Your task to perform on an android device: My eyes are not feeling comfortable while reading the book so I adjust the brightness in the play books app.
Image 0: 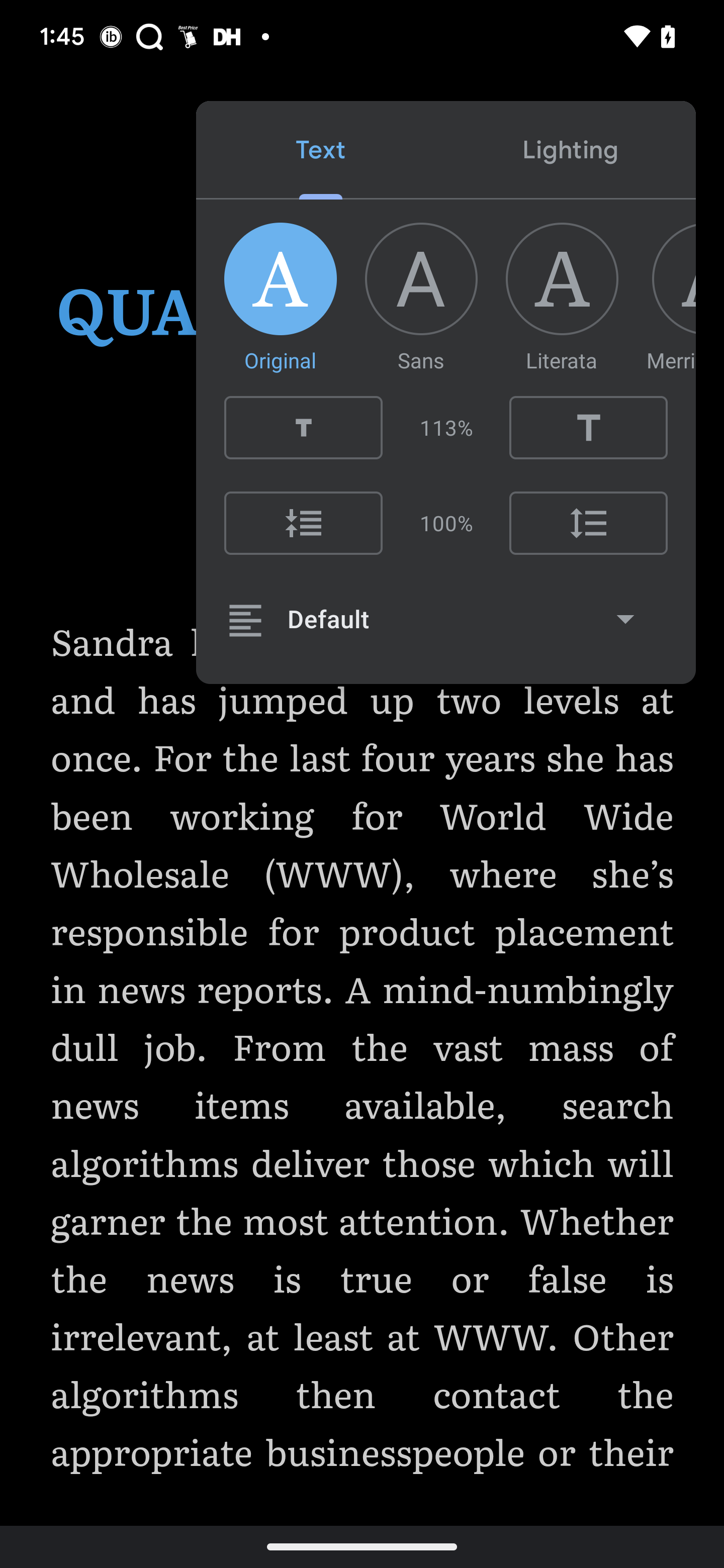
Click on the lighting option to adjust the light
Step 0: click (571, 150)
Image 1: 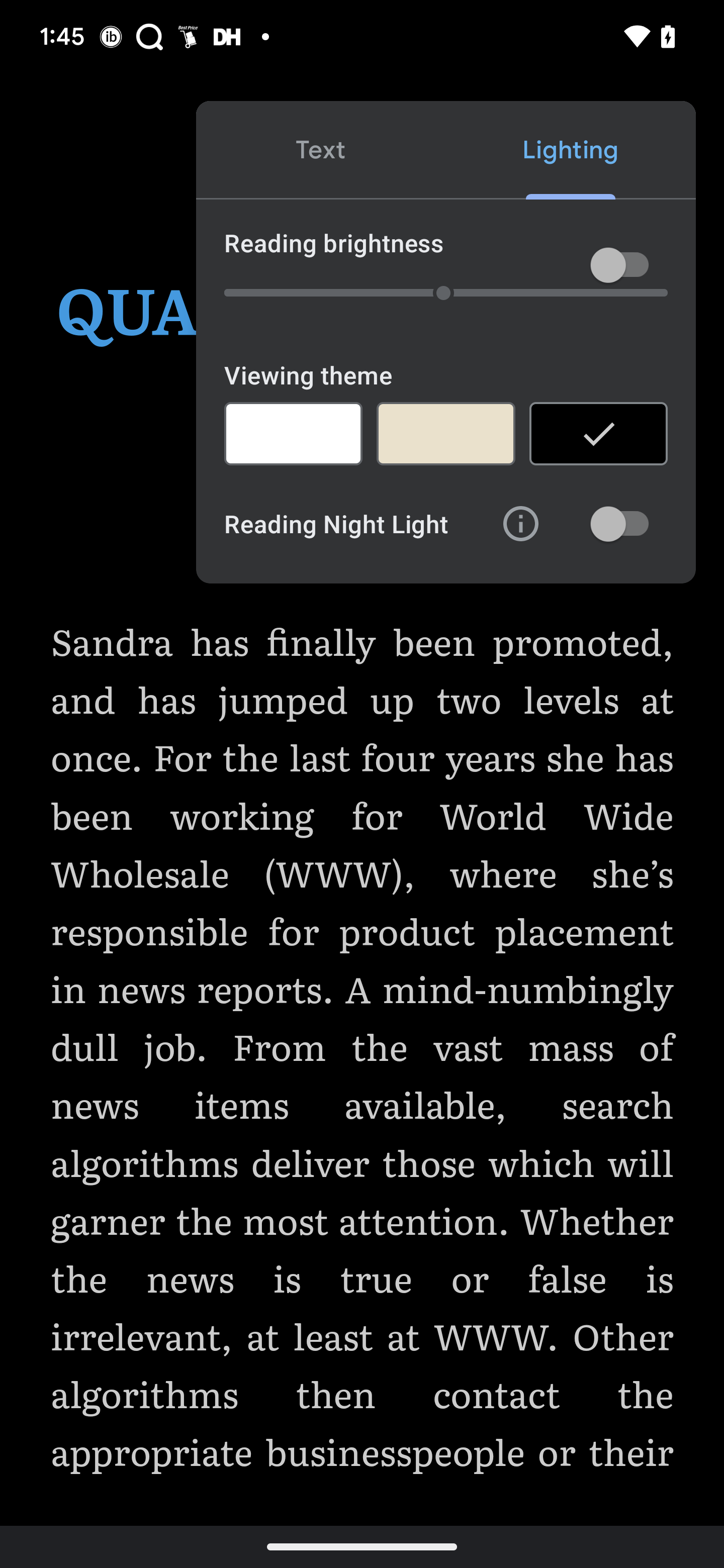
Swipe the slider towards the right to adjust the brightness 
Step 1: scroll left